Your task to perform on an android device: I want to save the second Untitled document as Word (.docs) with the name Adobe PDF.
Image 0: 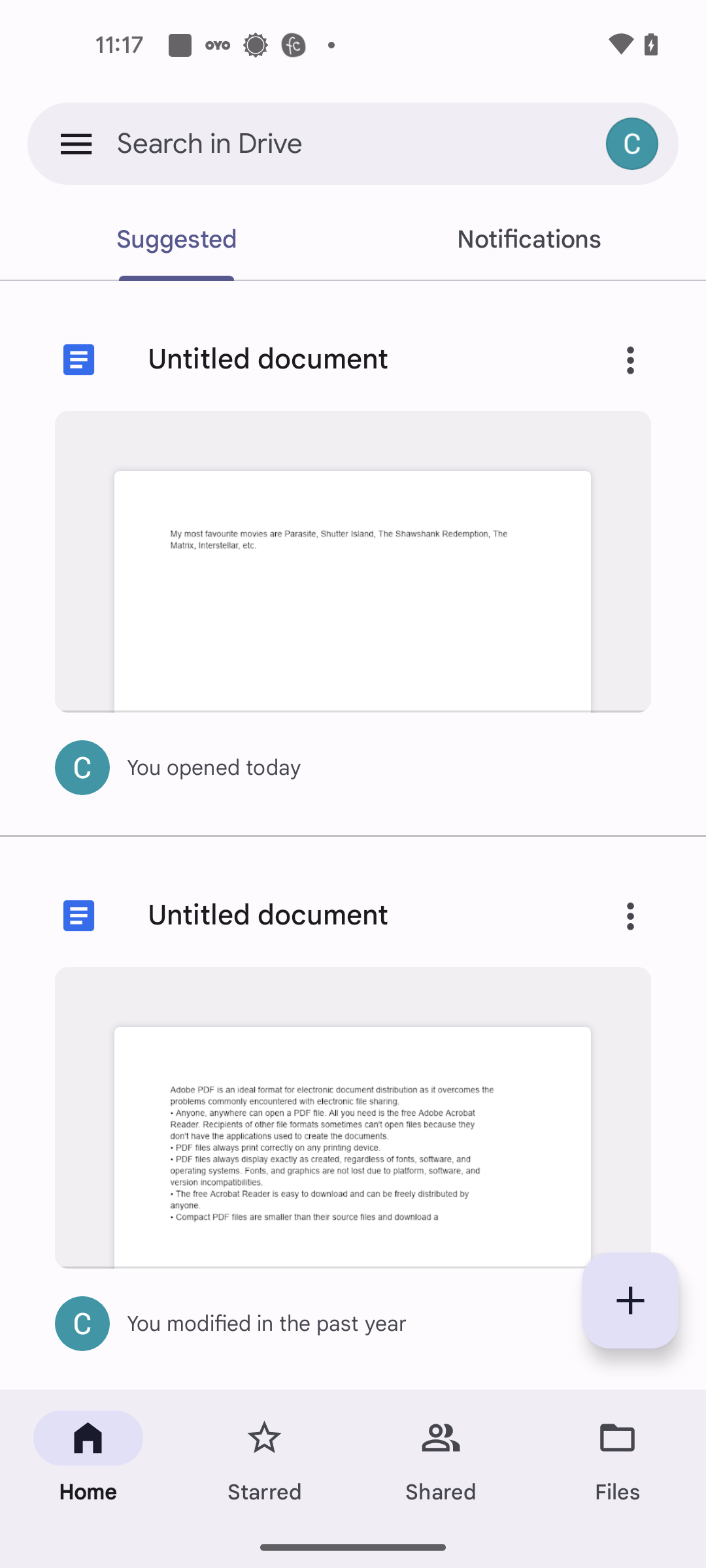
Click on the Three dots icon of the second Untitled document
Step 0: click (630, 915)
Image 1: 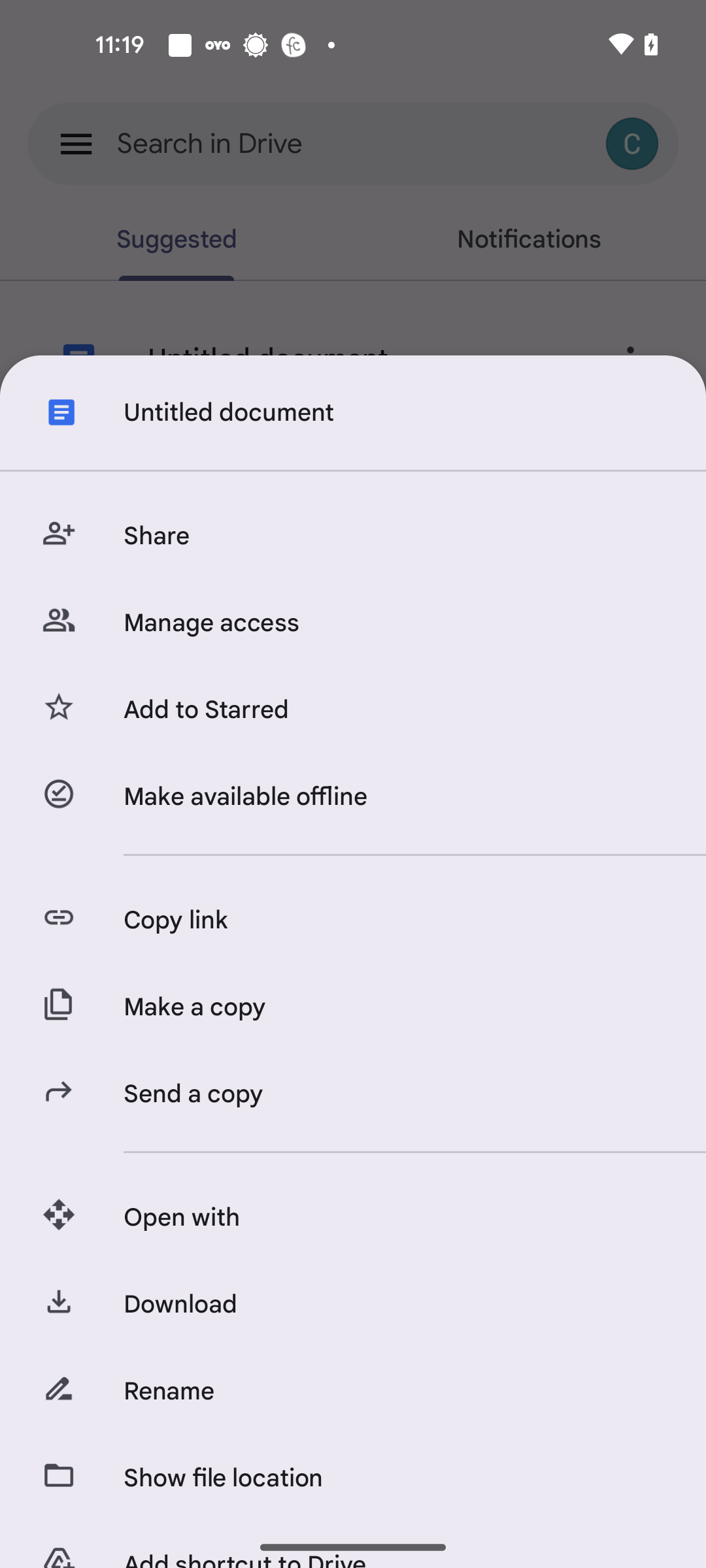
Click on the rename option
Step 1: click (394, 1391)
Image 2: 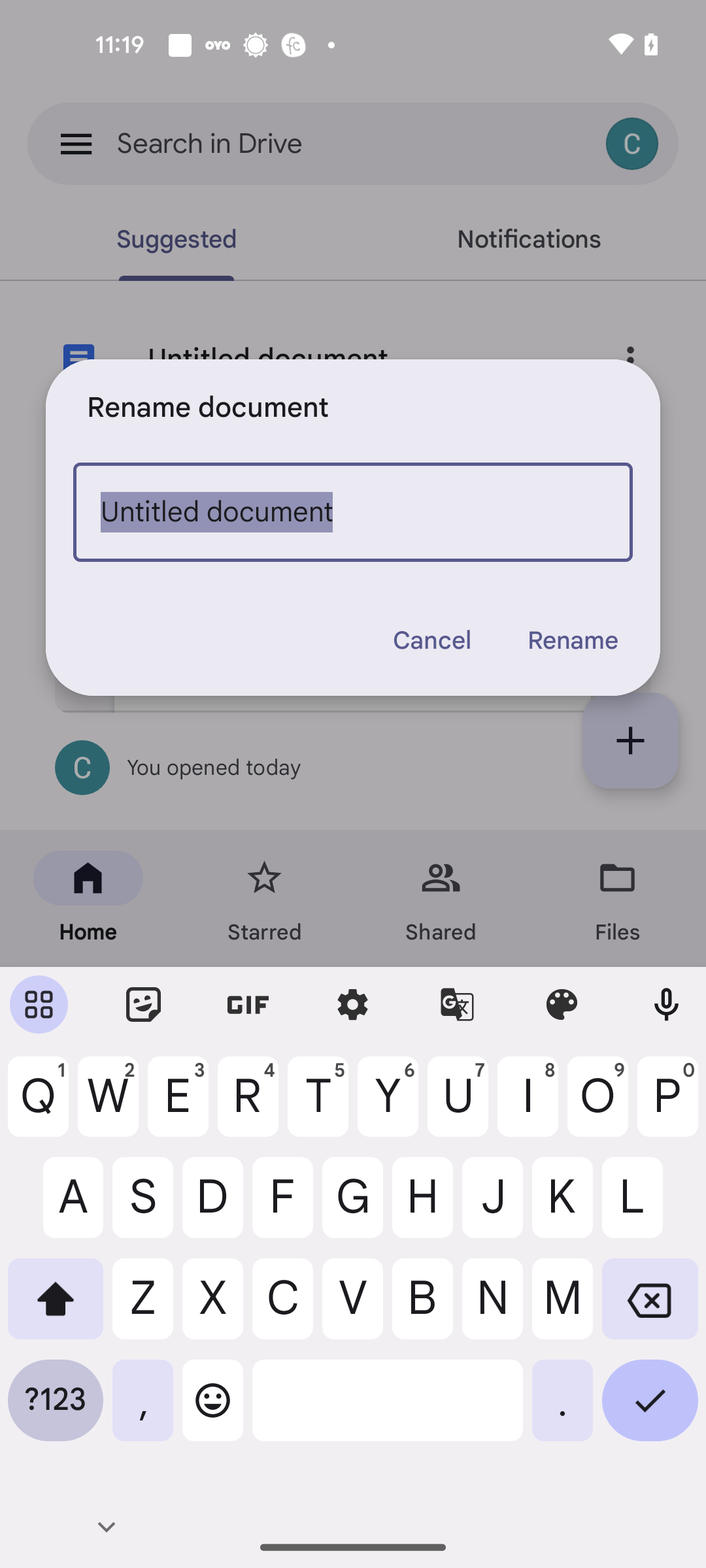
Add the title as Adobe PDF
Step 2: type "Adobe PDF"
Image 3: 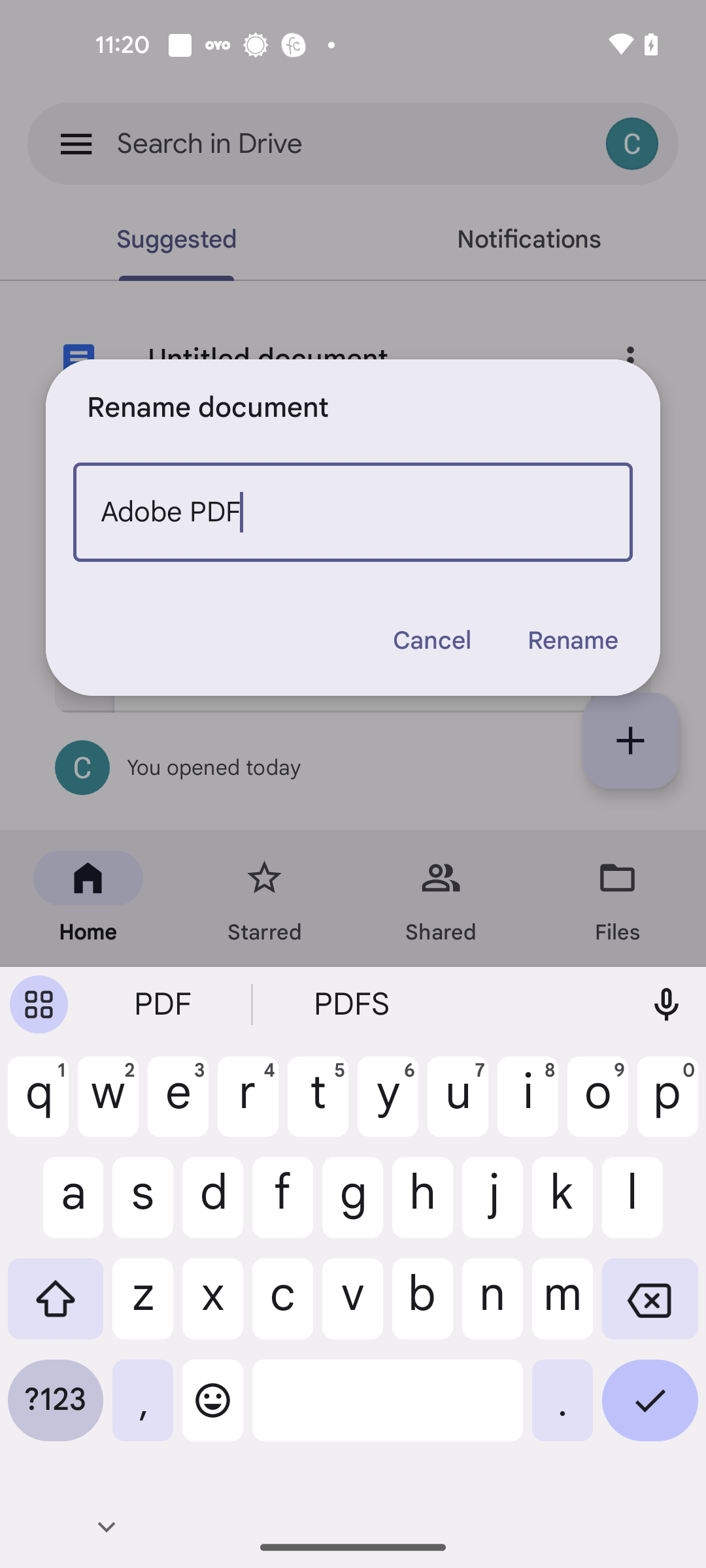
Click on the rename option
Step 3: click (572, 640)
Image 4: 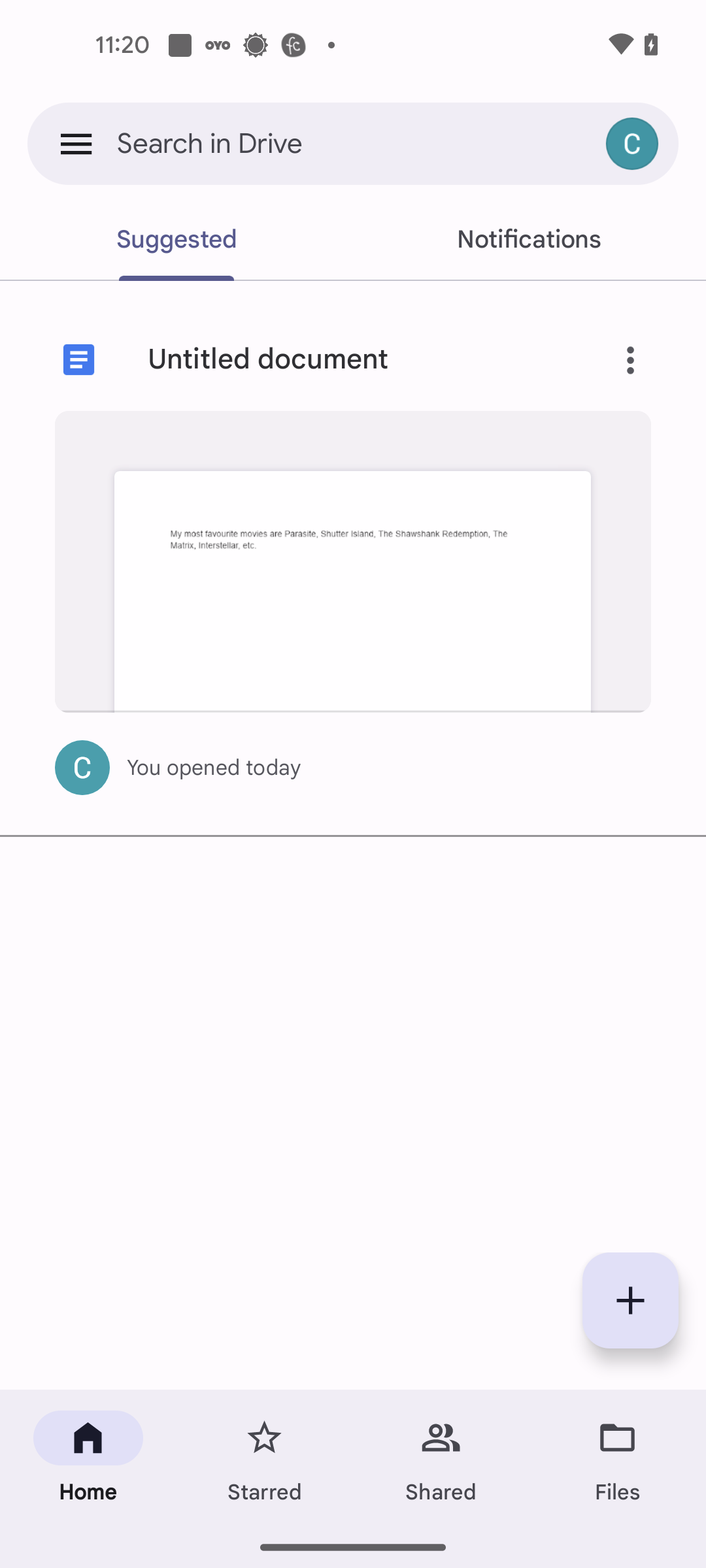
Click on the rename option
Step 4: wait